Your task to perform on an android device: I am planning to stay for a few days in Florence for the next few days due to some basic work requirements. I will search for a property in the Immobiliare app.
Image 0: 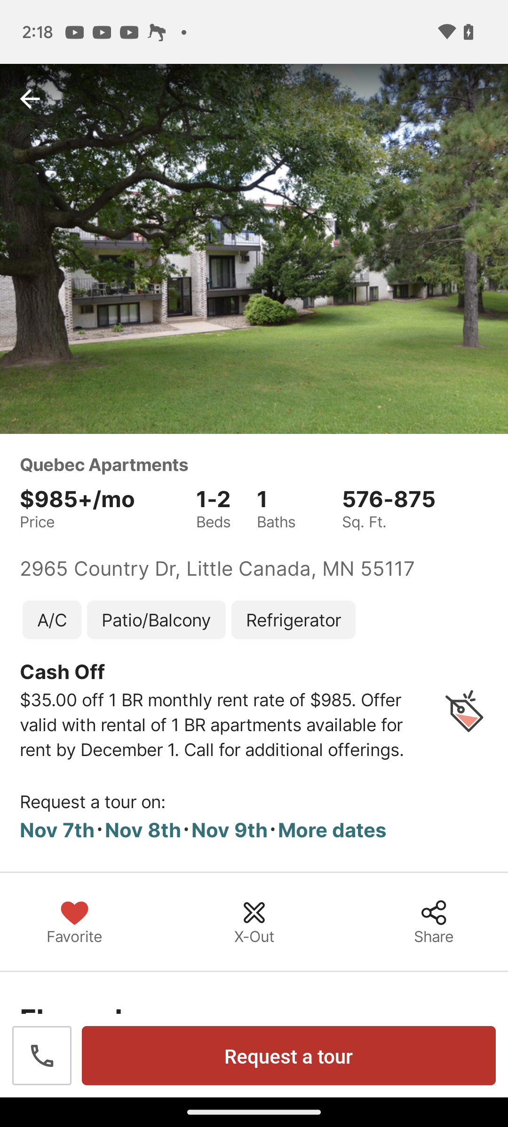
open immobiliare app
Step 0: open app "Immobiliare.it"
Image 1: 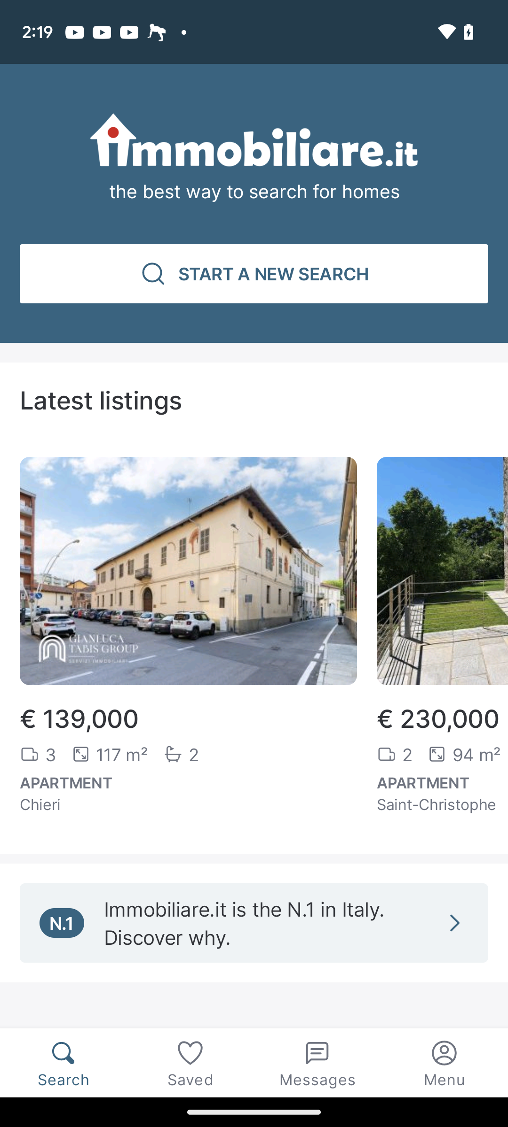
Click on the search textbox on the top of the screen
Step 1: click (254, 274)
Image 2: 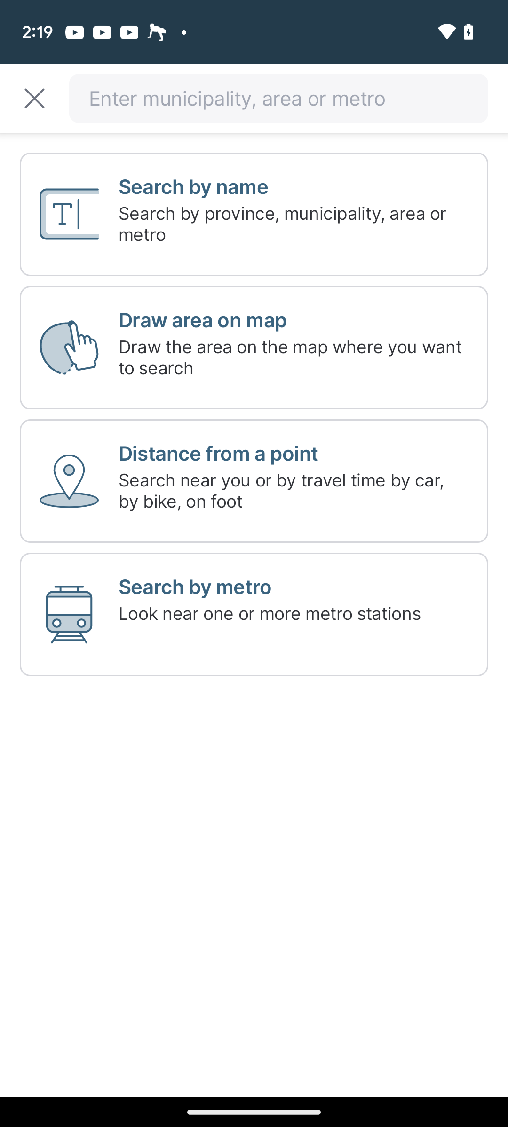
Enter Florence in the search textbox
Step 2: wait
Image 3: 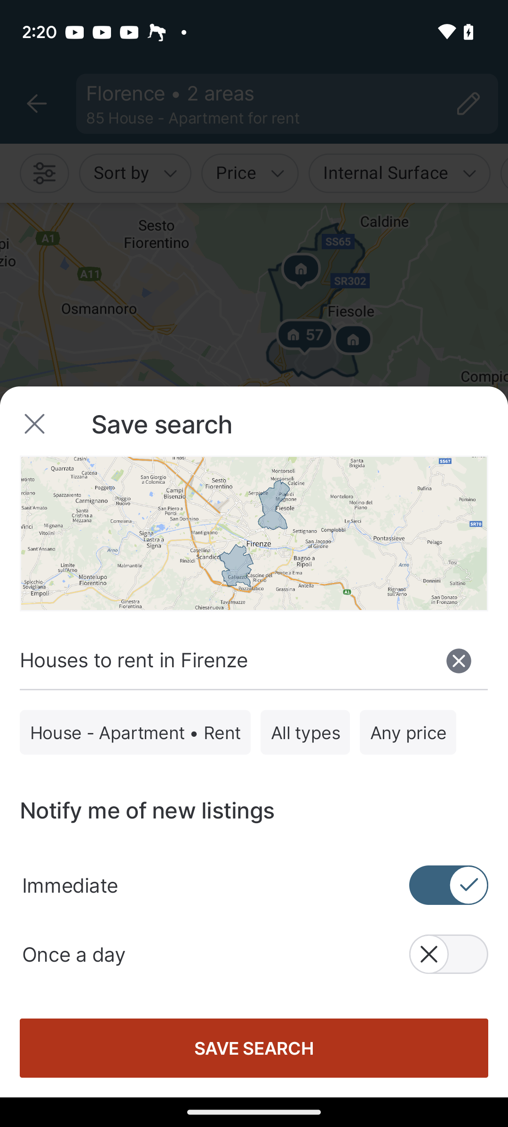
Click on save search option
Step 3: click (254, 1048)
Image 4: 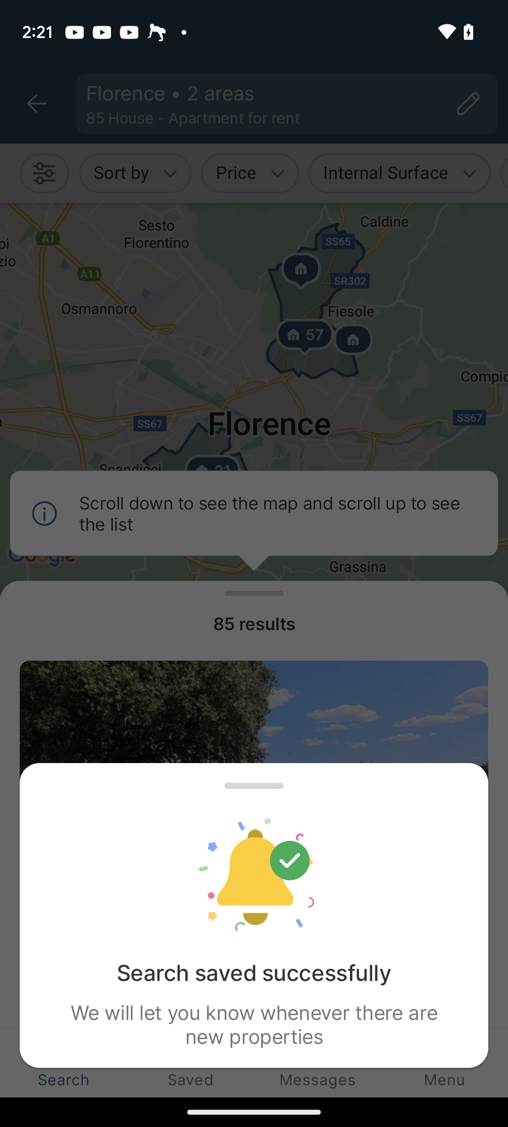
Click on save search option
Step 4: wait